Your task to perform on an android device: Using the All Currency Converter app, I need to know the BRL to USD historical exchange rates for the previous one years.
Image 0: 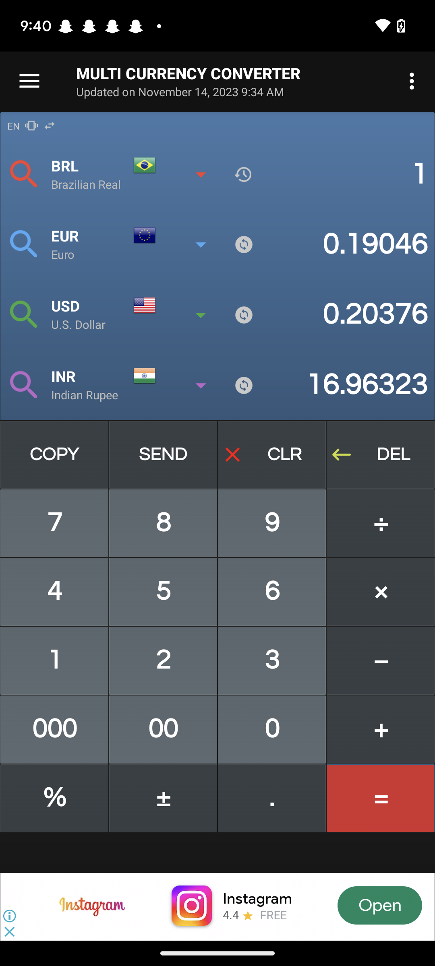
Click on the menu icon at the top left corner of the screen
Step 0: click (29, 81)
Image 1: 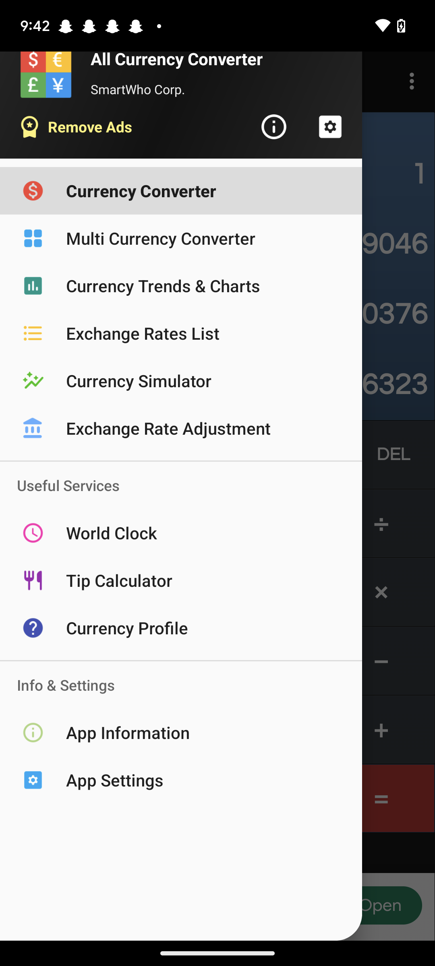
Click on the currency trends & charts option
Step 1: click (181, 286)
Image 2: 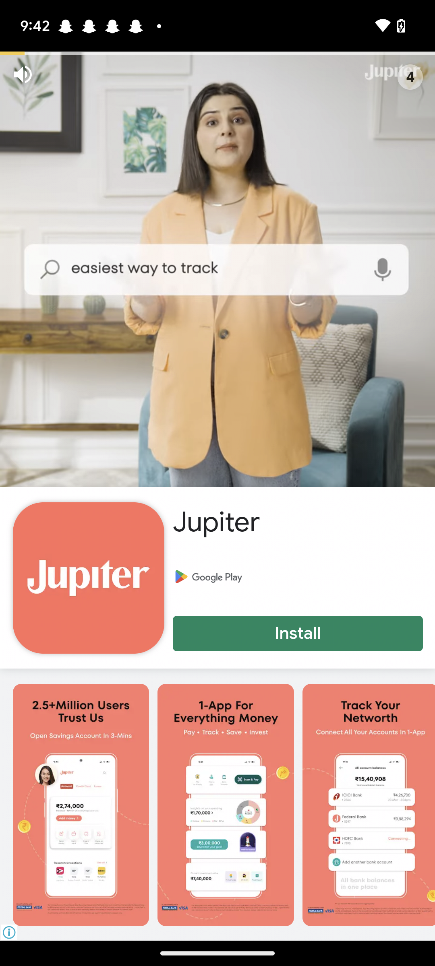
Click on the currency trends & charts option
Step 2: wait
Image 4: 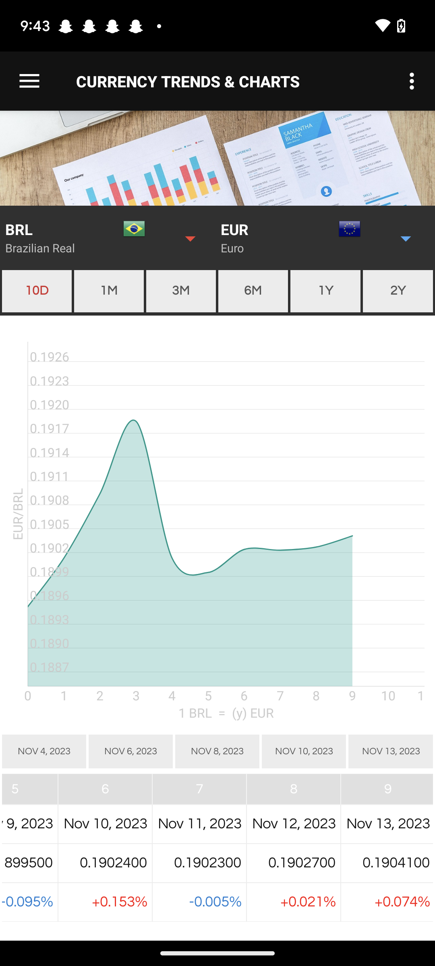
Click on the 1Y tab
Step 4: click (325, 291)